Your task to perform on an android device: Go to weather Live & forecast app and show the weather history
Image 0: 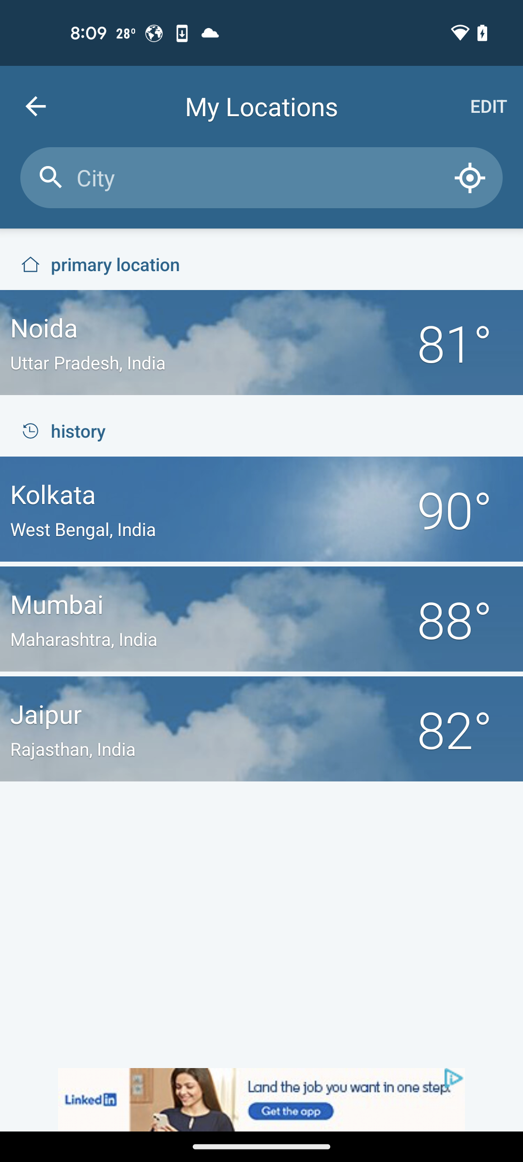
Open weather- Live & Forecast app
Step 0: open app "Weather"
Image 1: 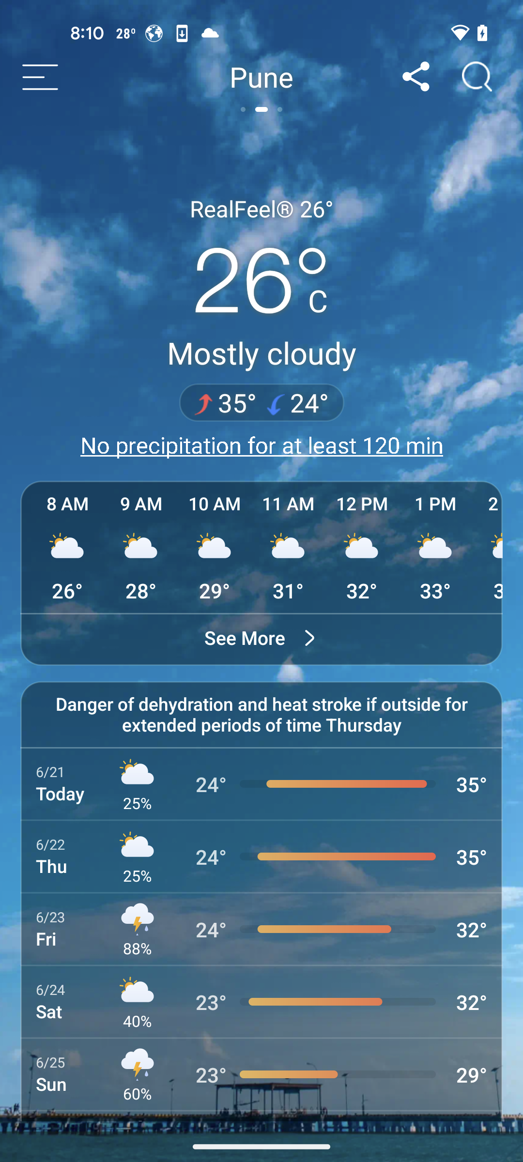
click on location Pune at the top of screen
Step 1: click (261, 76)